Your task to perform on an android device: I had heard of the Kennedy brand , look for the screwdrivers kits with the Kennedy brand filter in the Industrybuying app
Image 0: 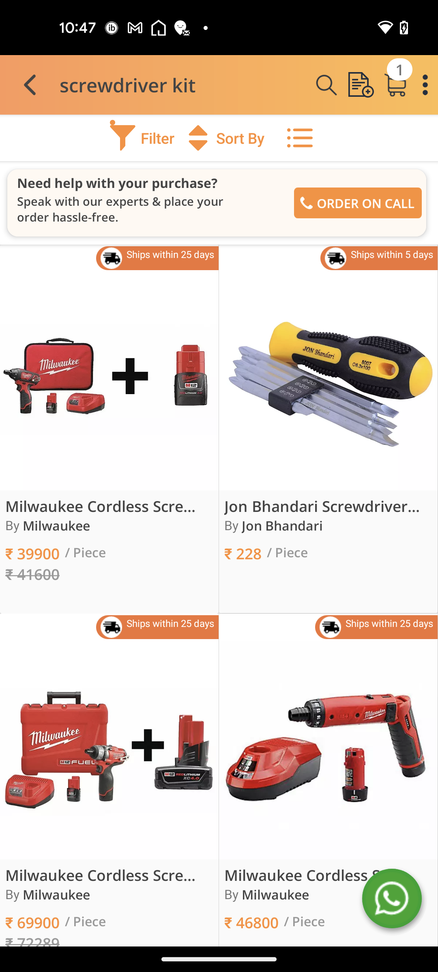
Click on the Filter button 
Step 0: click (142, 138)
Image 1: 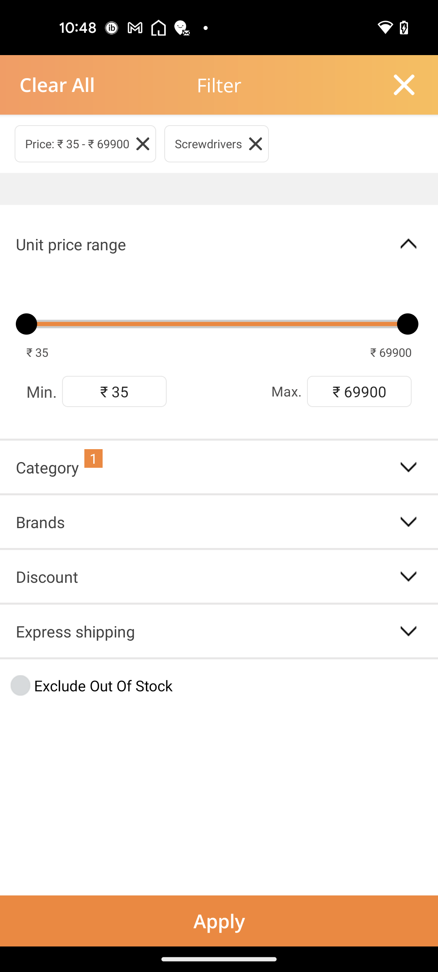
Go to the Brand filter
Step 1: click (41, 522)
Image 3: 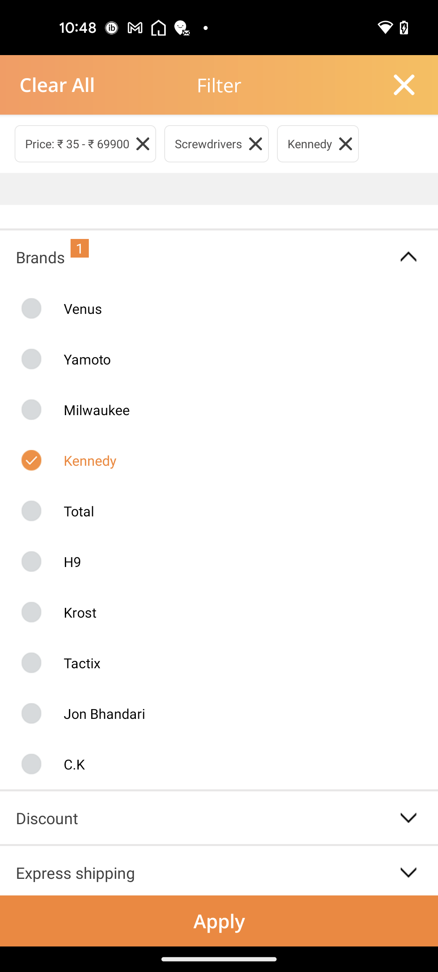
Click on the Apply button
Step 3: click (219, 921)